Your task to perform on an android device: I want to share the Just Mercy book with my personal email address.
Image 0: 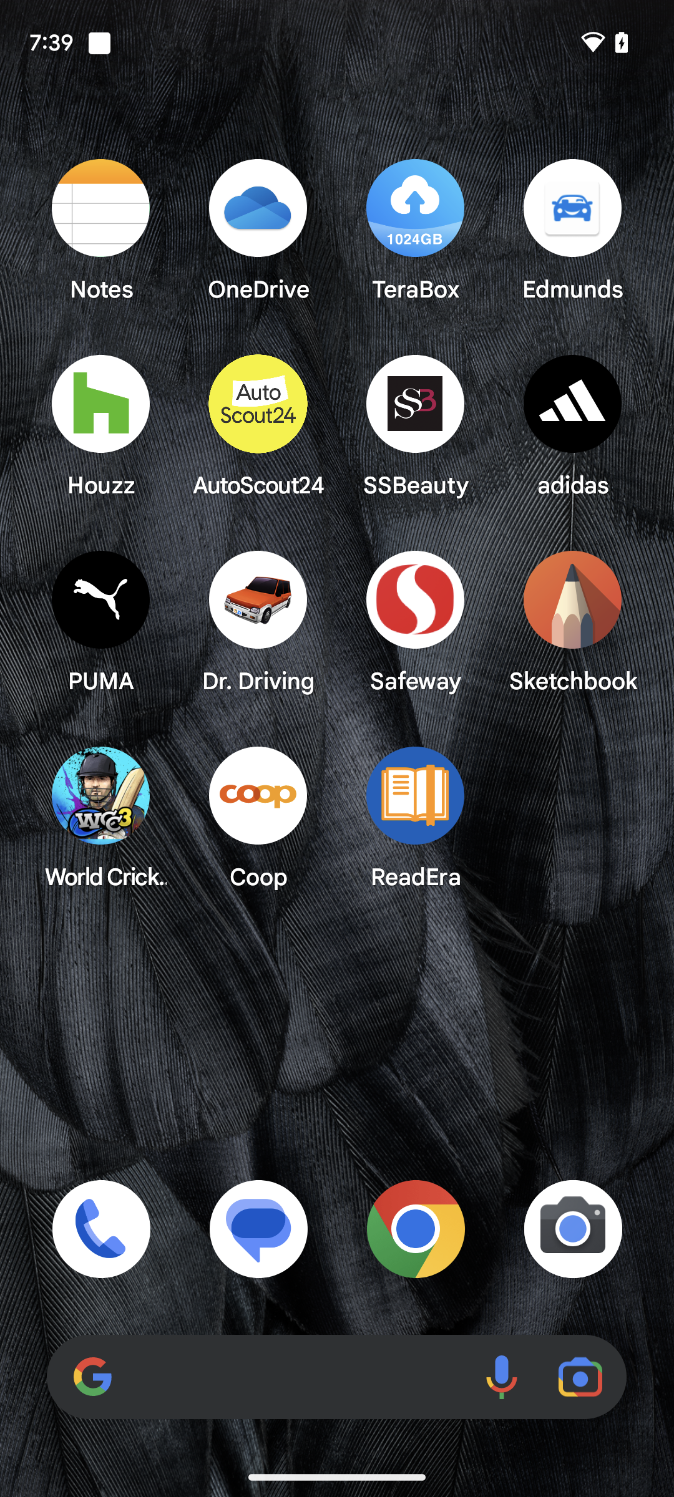
Open ReadEra app.
Step 0: open app "ReadEra"
Image 1: 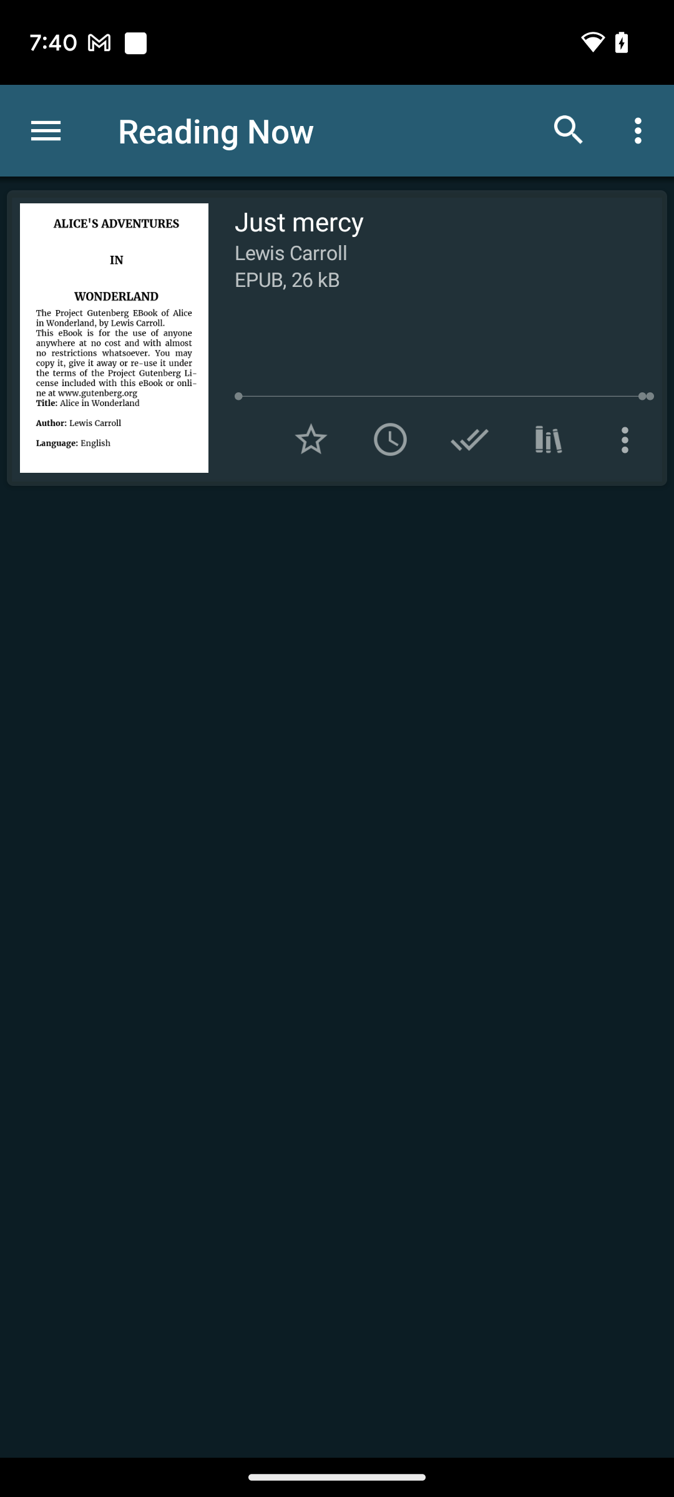
Click on the three dots of the Just mercy file on the screen.
Step 1: click (627, 440)
Image 2: 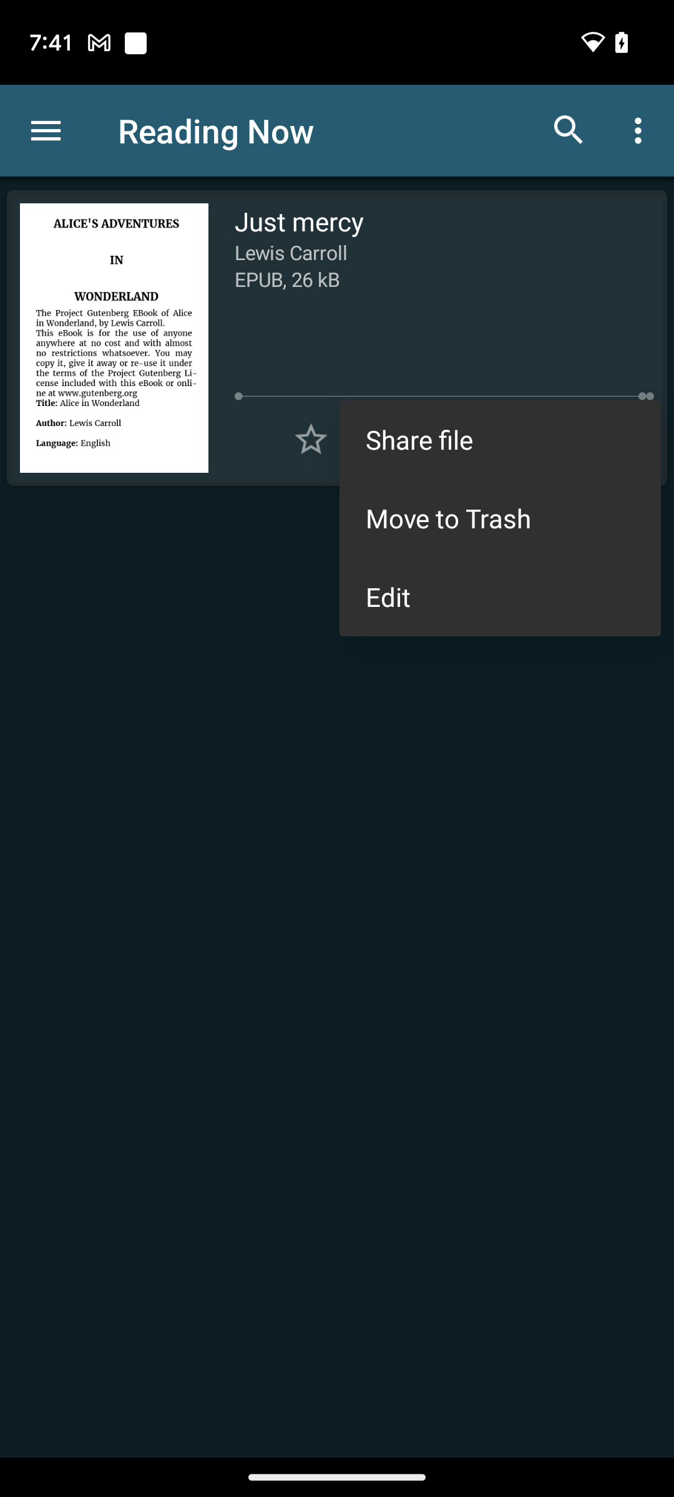
Click on the Share file option on the screen.
Step 2: click (500, 439)
Image 3: 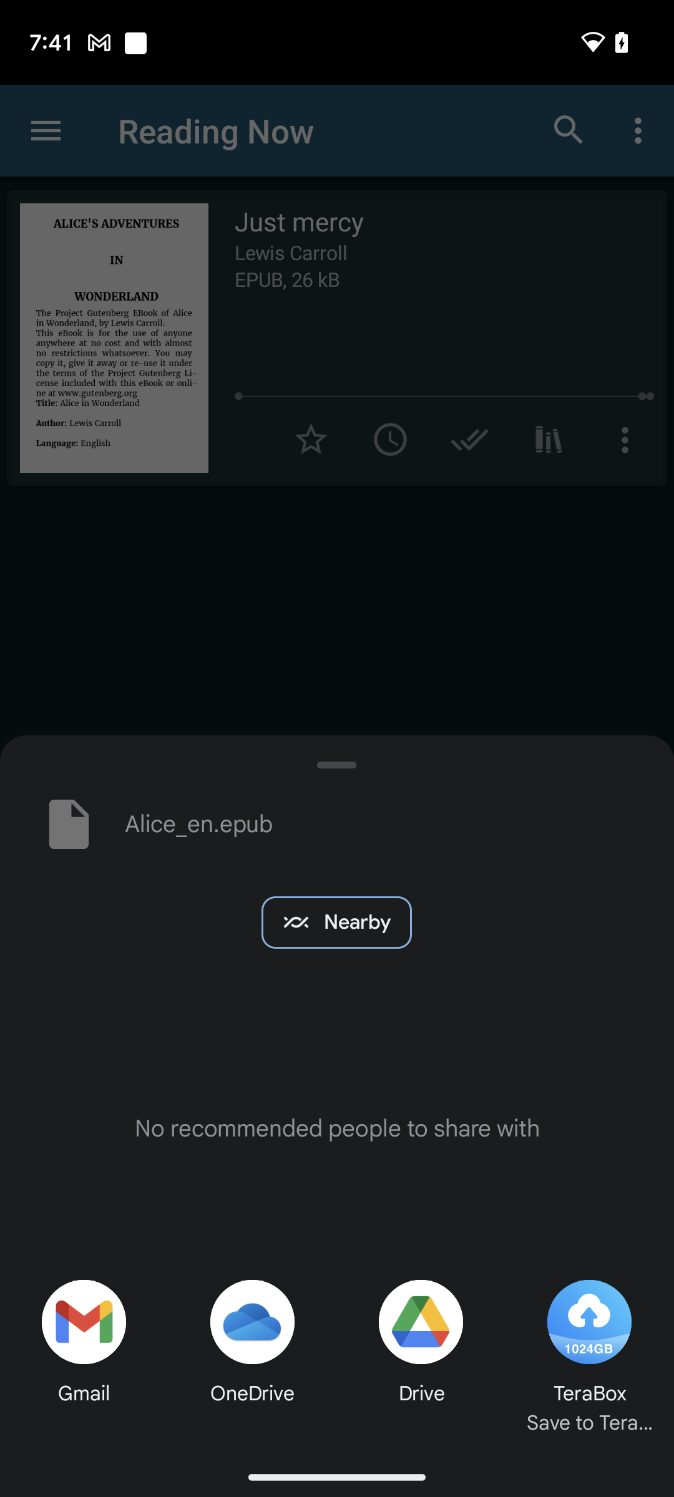
Click on the Gmail icon on the bottom left corner of the screen.
Step 3: click (83, 1322)
Image 4: 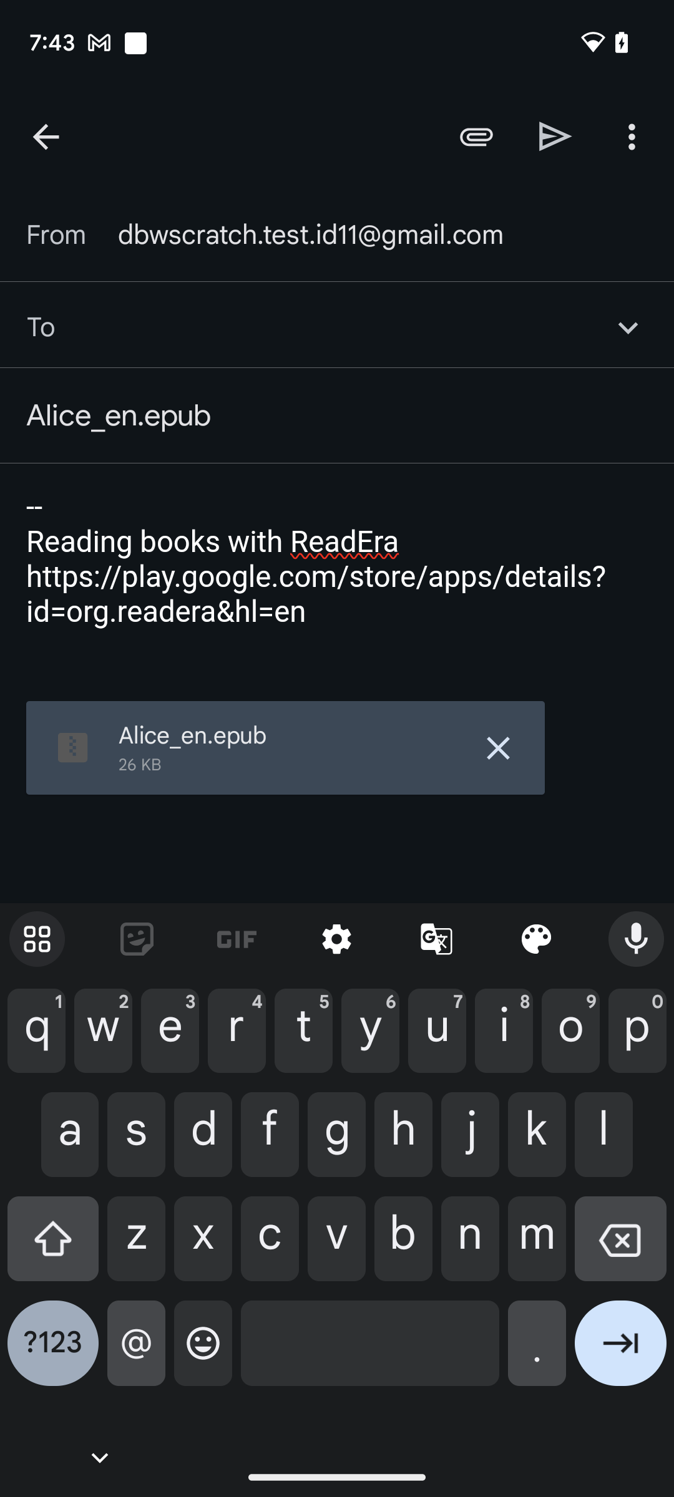
Type lucaskramer733@gmail.com on 'To' field.
Step 4: type "lucaskramer733@gmail.com"
Image 5: 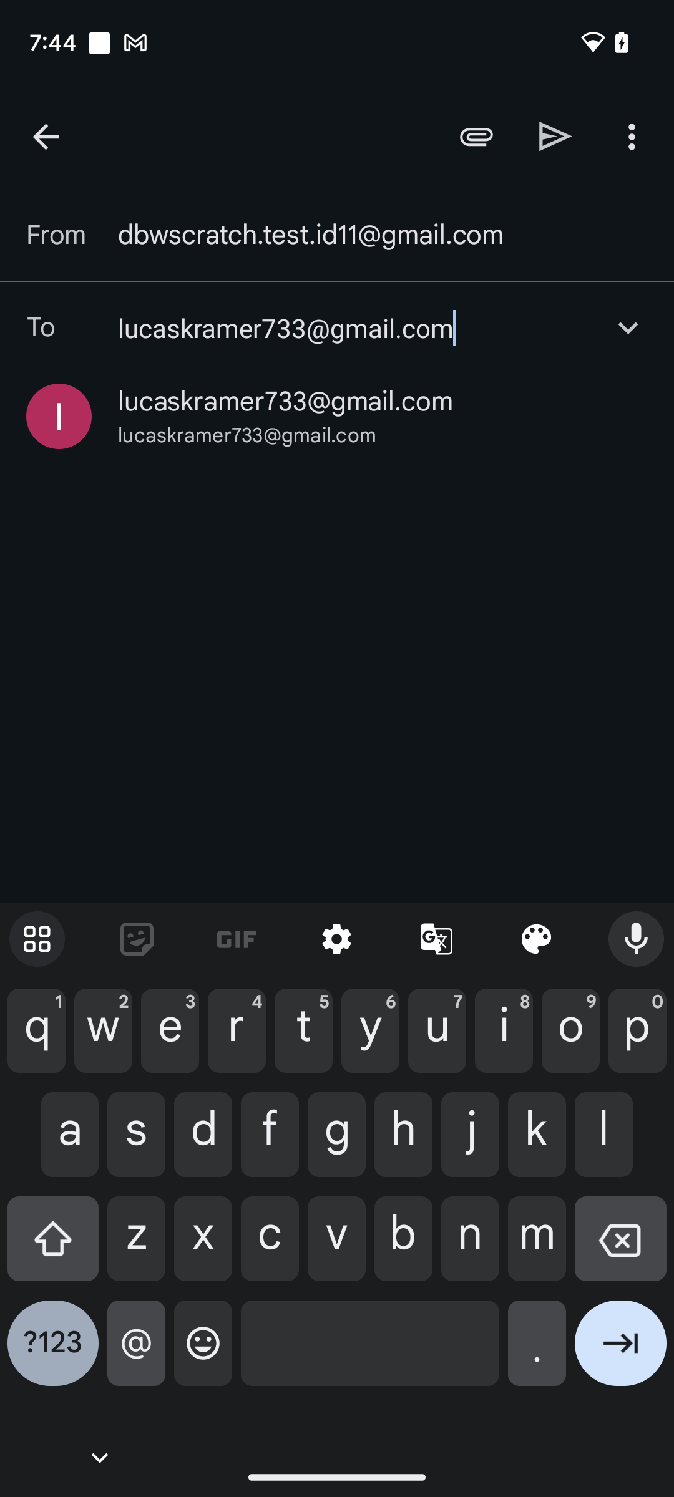
Click on the send icon on the top of the screen.
Step 5: click (555, 136)